Your task to perform on an android device: My husband's birthday is next month, and I want to give him a brand-new Apple iPhone 15. Please look for the iPhone 15 on the Amazon app for me.
Image 0: 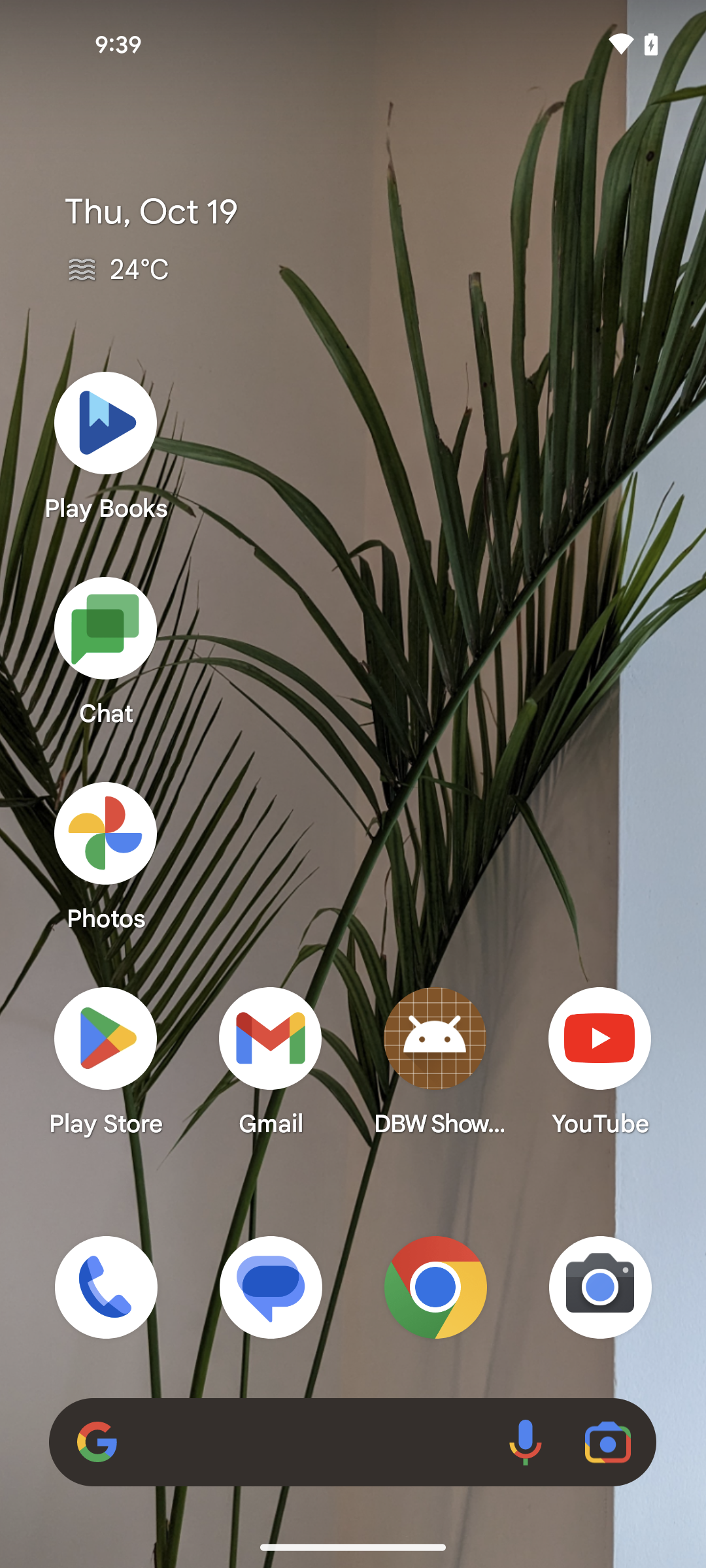
Open the amazon app
Step 0: open app "Amazon"
Image 1: 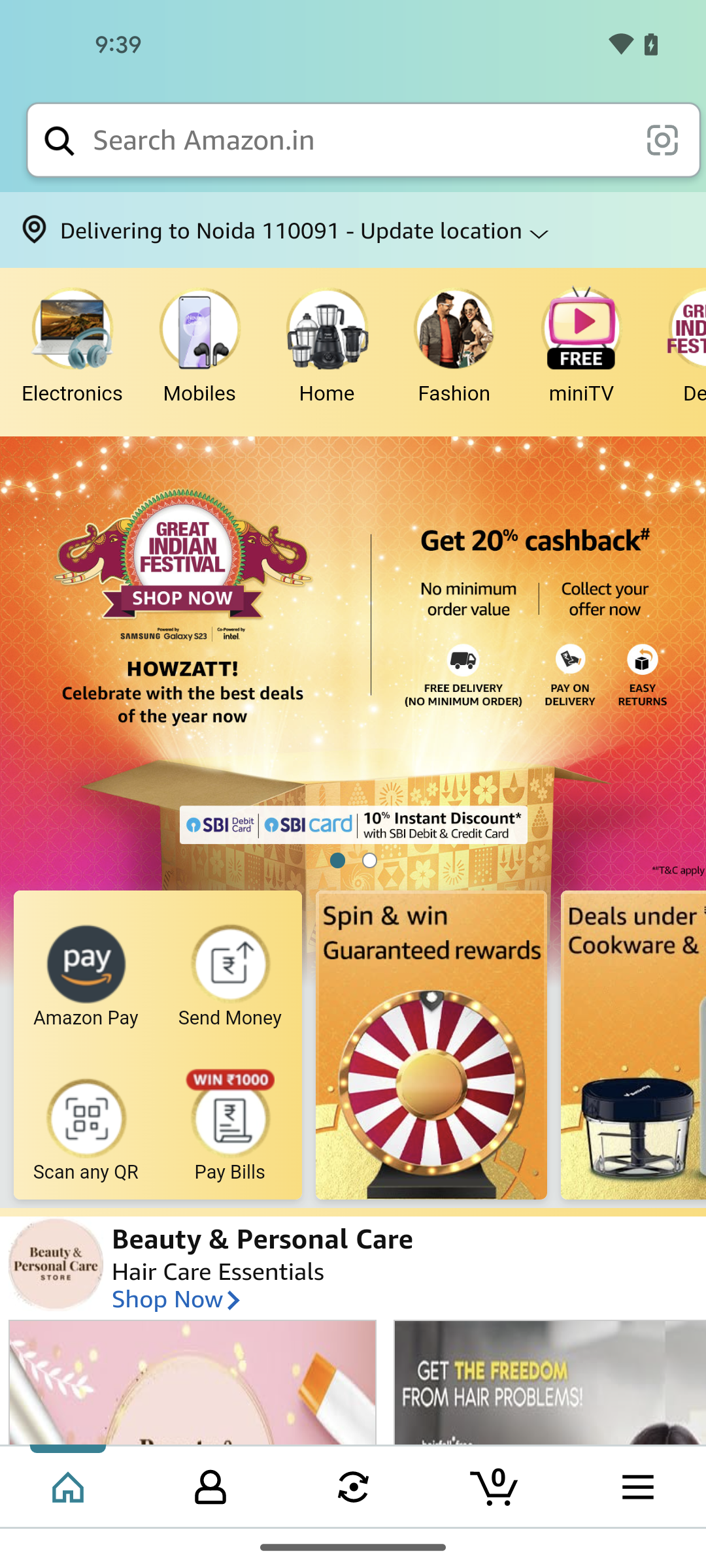
Tap on the search bar at the top of the screen
Step 1: click (358, 140)
Image 2: 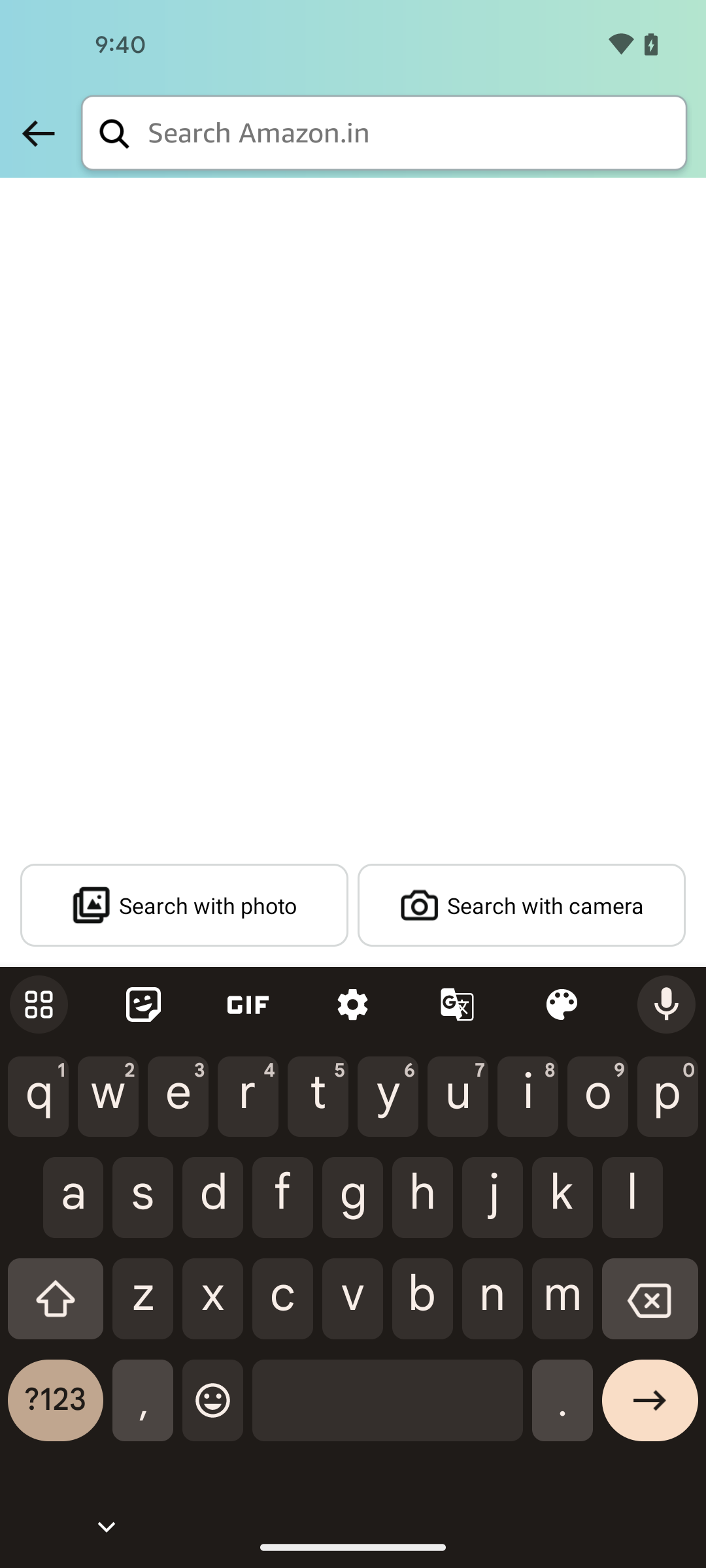
Search for iPhone 15
Step 2: type " iPhone 15"
Image 3: 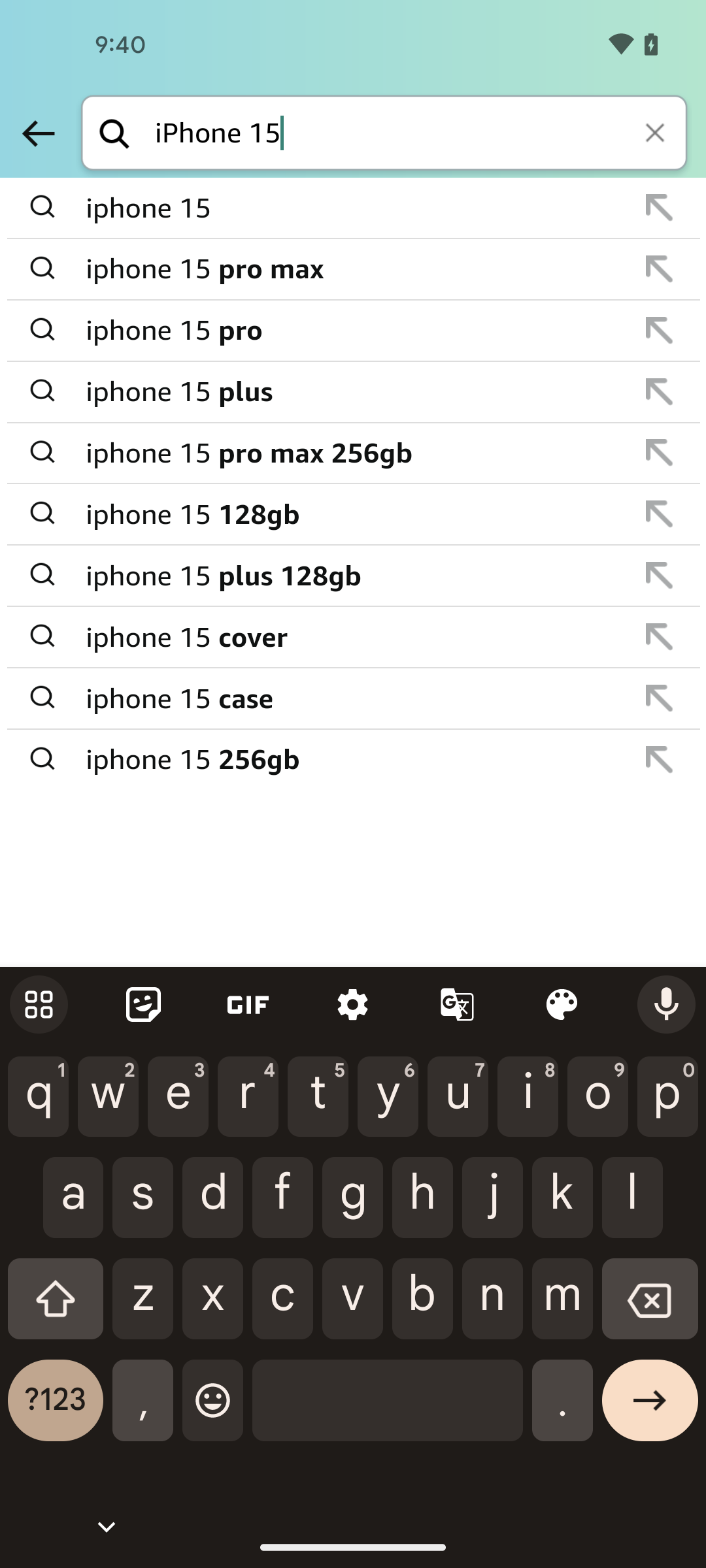
Tap on the first search result
Step 3: click (354, 208)